Your task to perform on an android device: Click on the search text box on the top of the screen.
Image 0: 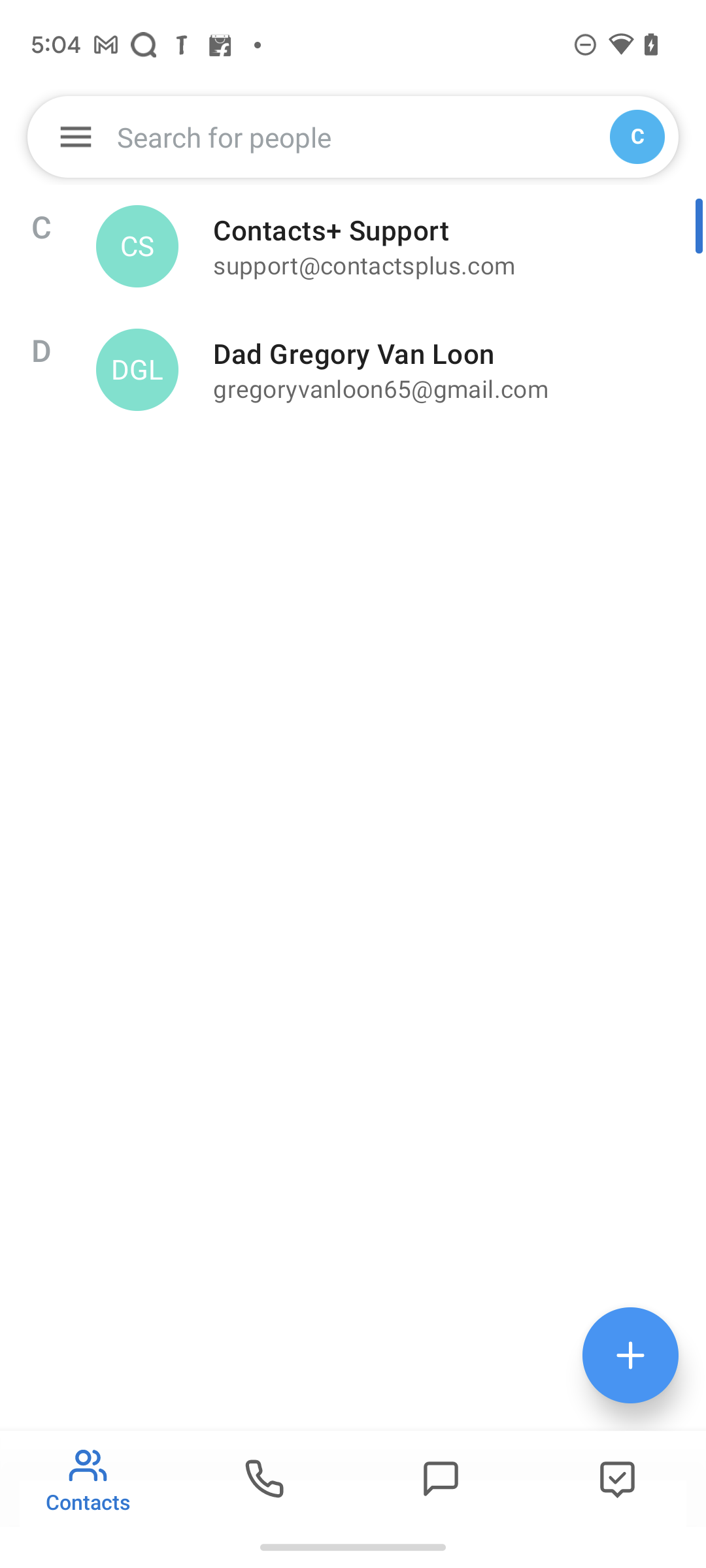
Step 0: click (343, 137)
Image 1: 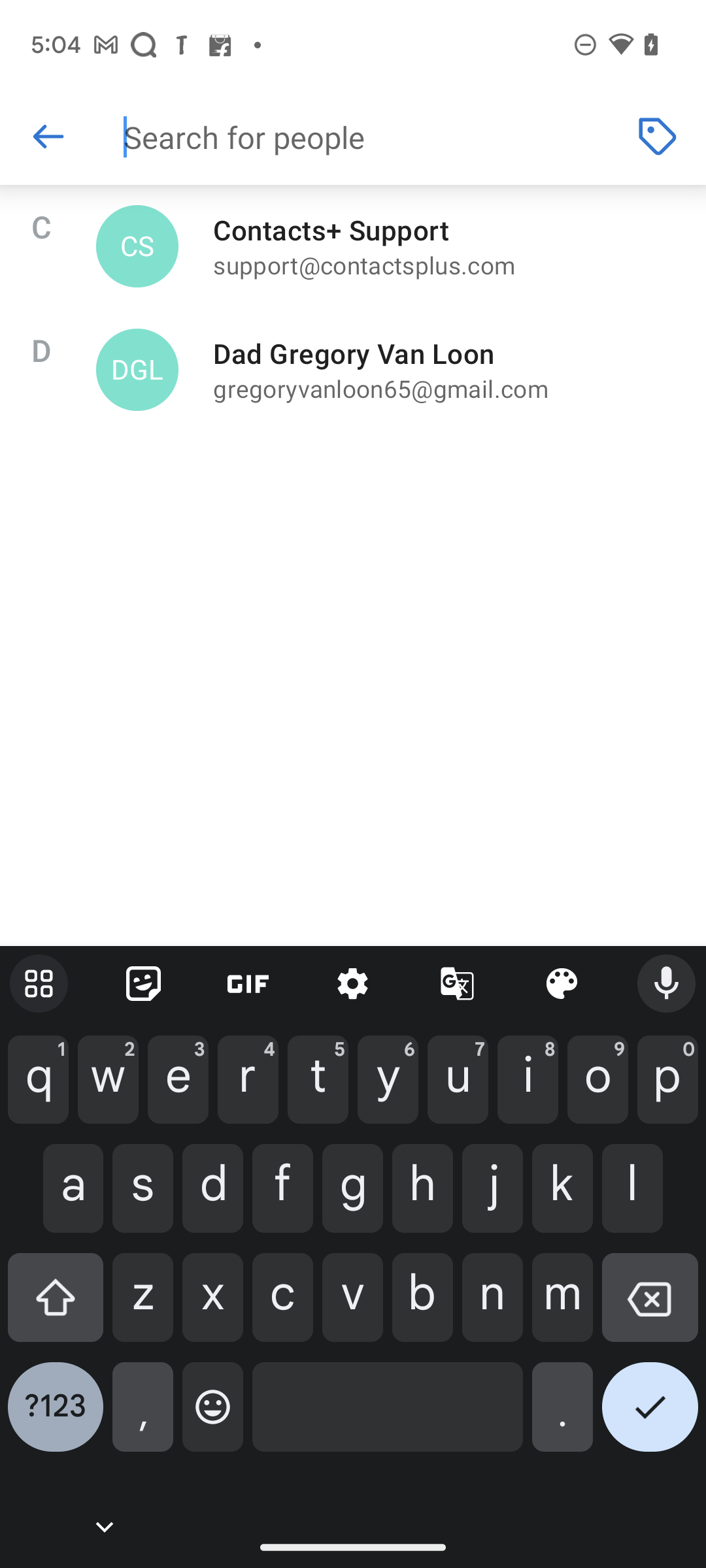
Enter Dad in the search field.
Step 1: type "Dad"
Image 2: 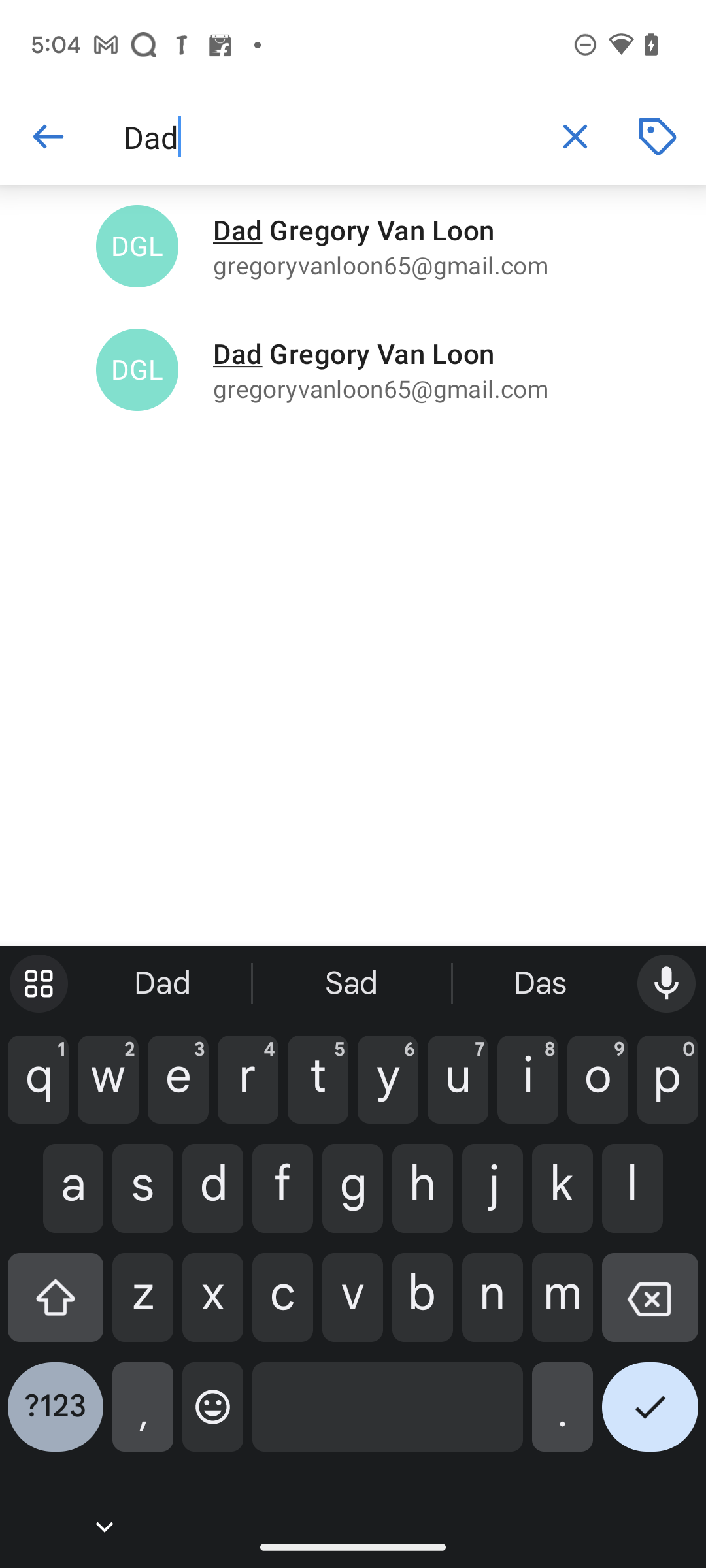
Click on the check sign on the bottom right side of the screen.
Step 2: click (650, 1417)